Your task to perform on an android device: I want to set an alarm for 6 a.m. in the Clock app so I can go for a morning walk daily on time.
Image 0: 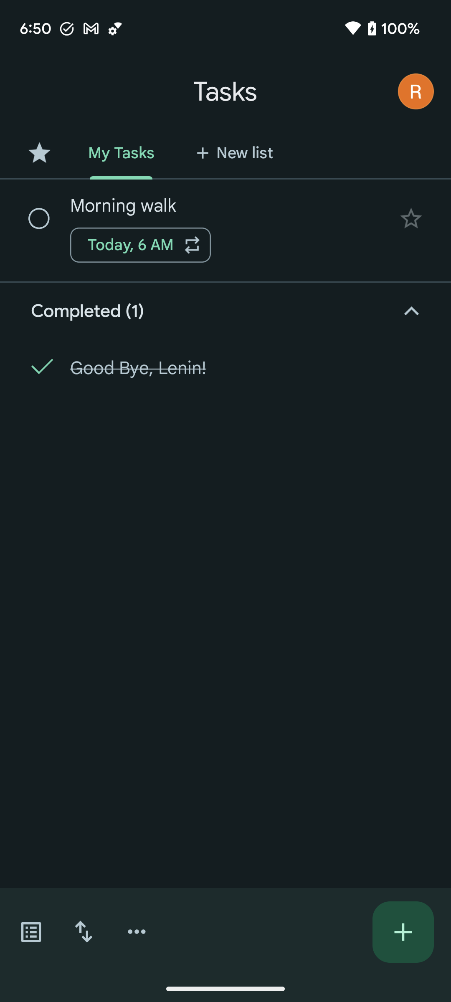
Open the Clock app 
Step 0: open app "Clock"
Image 1: 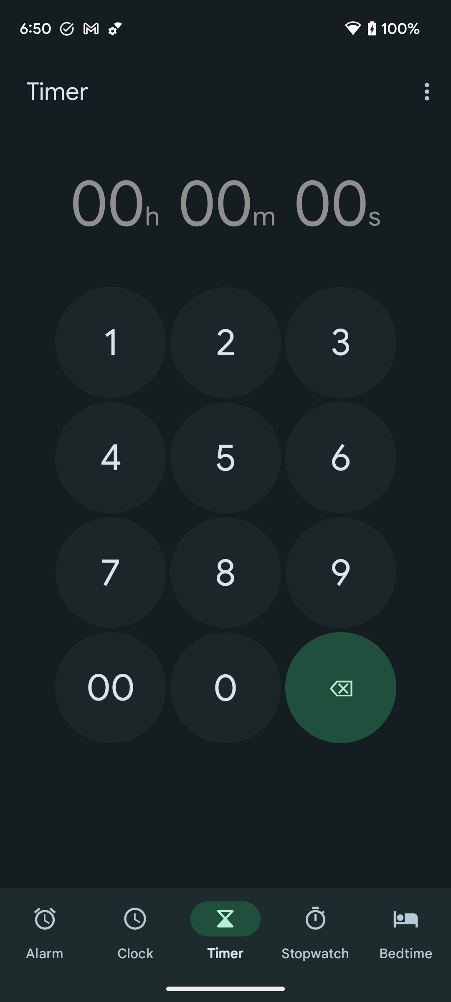
Click on the Alarm tab at the bottom left corner of the screen to set an alarm
Step 1: click (45, 932)
Image 2: 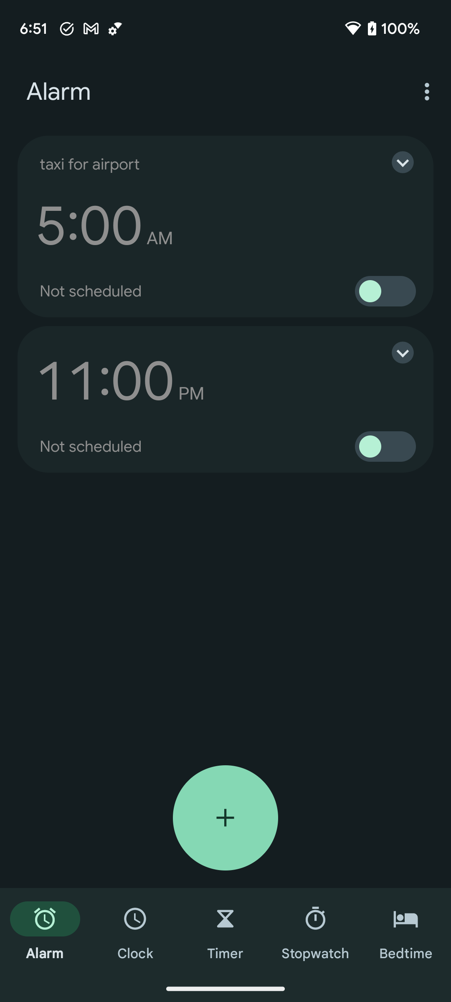
Click on the plus icon at the bottom of the screen to create a new alarm
Step 2: click (225, 817)
Image 3: 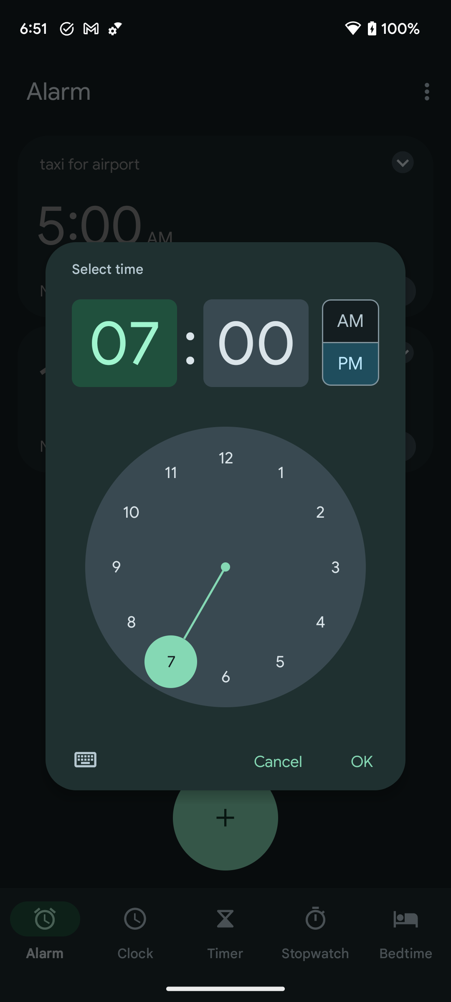
Click on the 6 to set hours to 6
Step 3: click (225, 676)
Image 4: 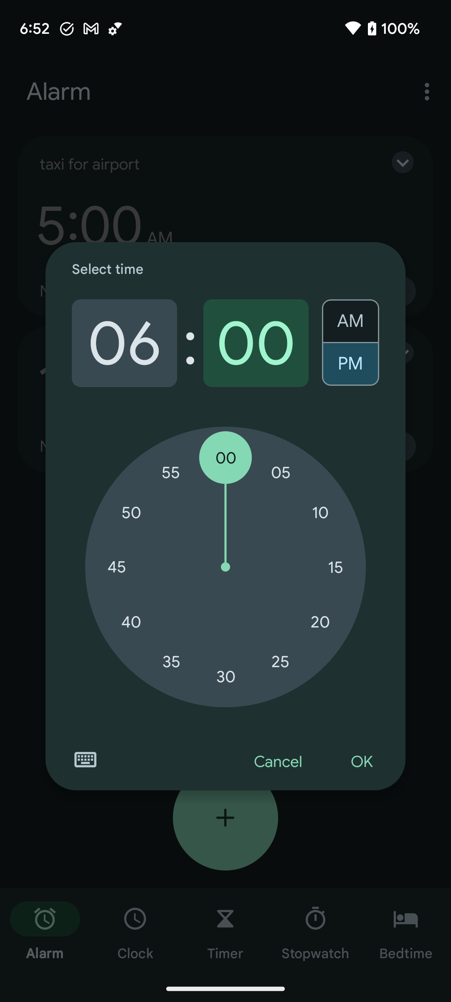
Click on the AM button to set alarm in morning.
Step 4: click (350, 316)
Image 5: 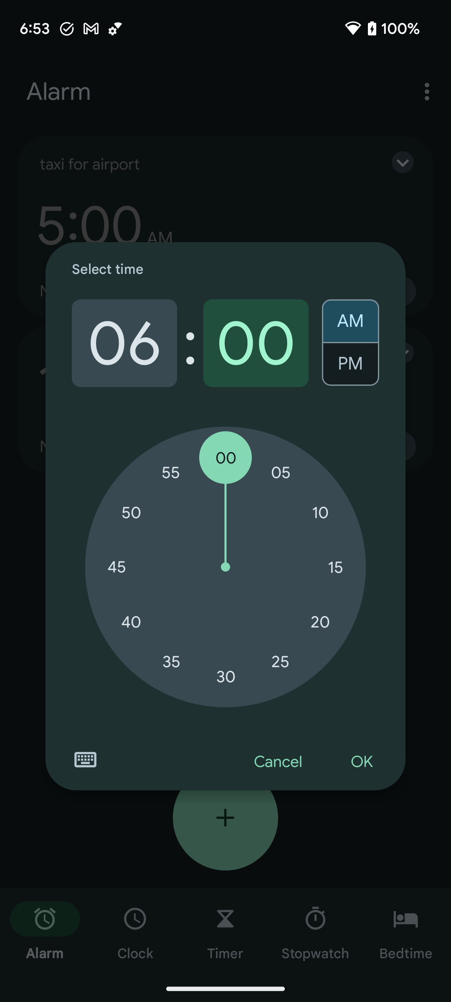
Click on the OK button to save the alarm.
Step 5: click (361, 762)
Image 6: 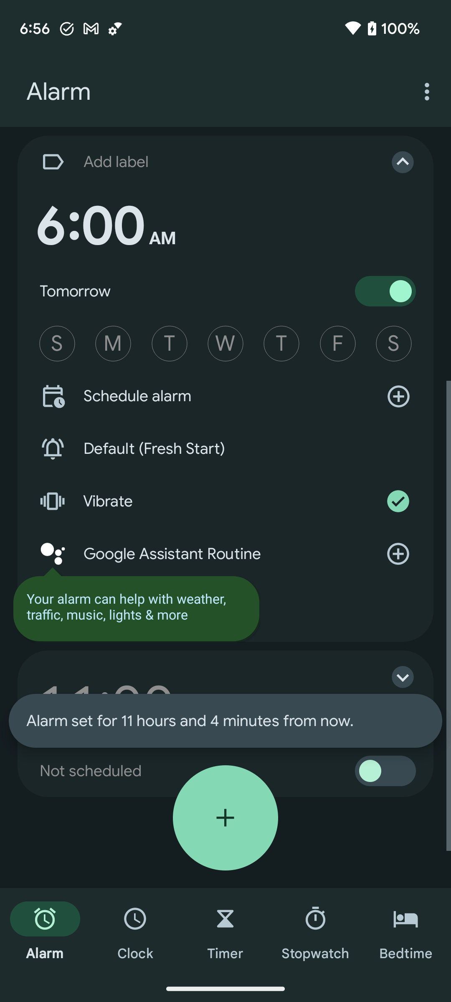
Click on the OK button to save the alarm.
Step 6: wait